Your task to perform on an android device: Open Drawing Pad for Everyone app, Type text "We Make"
Image 1: 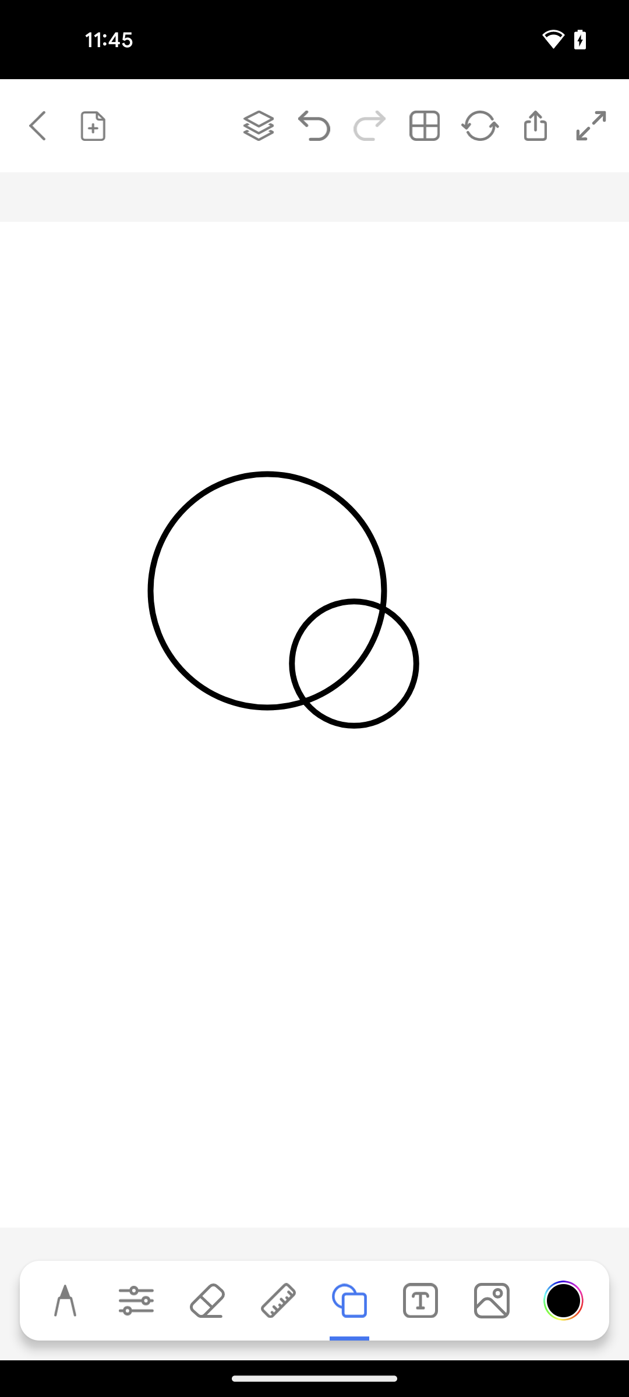
Click on the text icon at the bottom of the screen
Step 1: click (420, 1300)
Image 2: 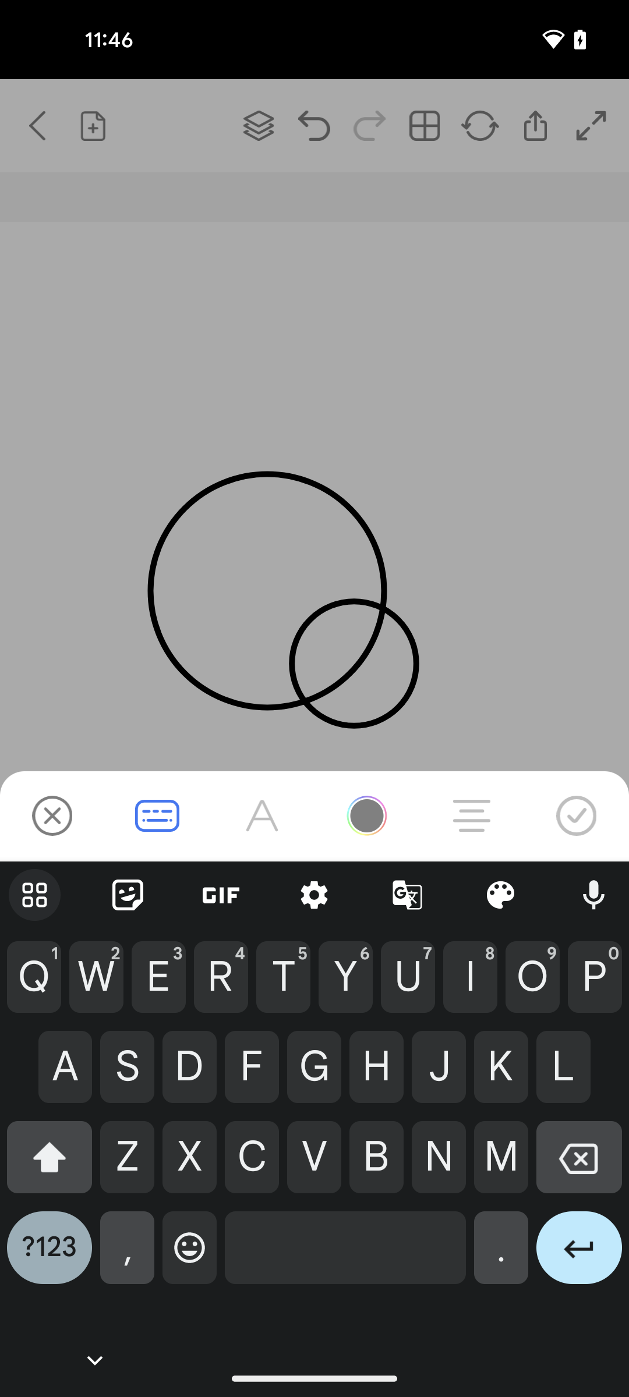
type We Make
Step 2: click (96, 976)
Image 3: 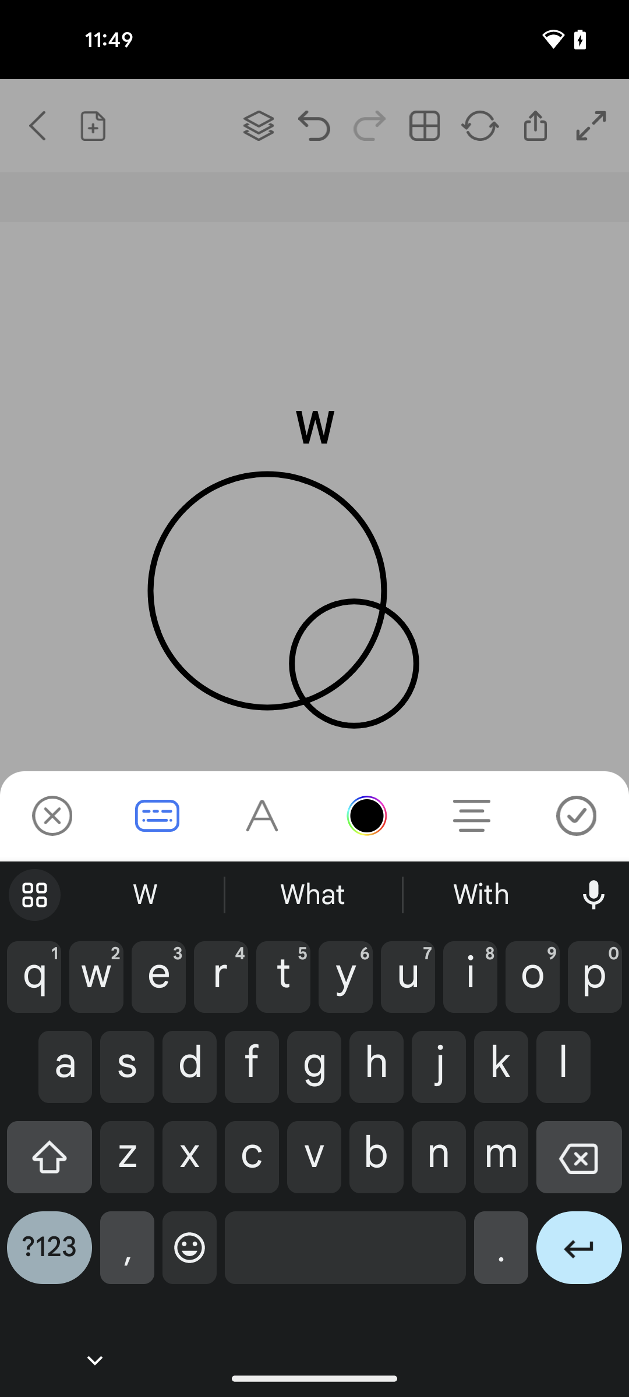
type We Make
Step 3: click (158, 976)
Image 4: 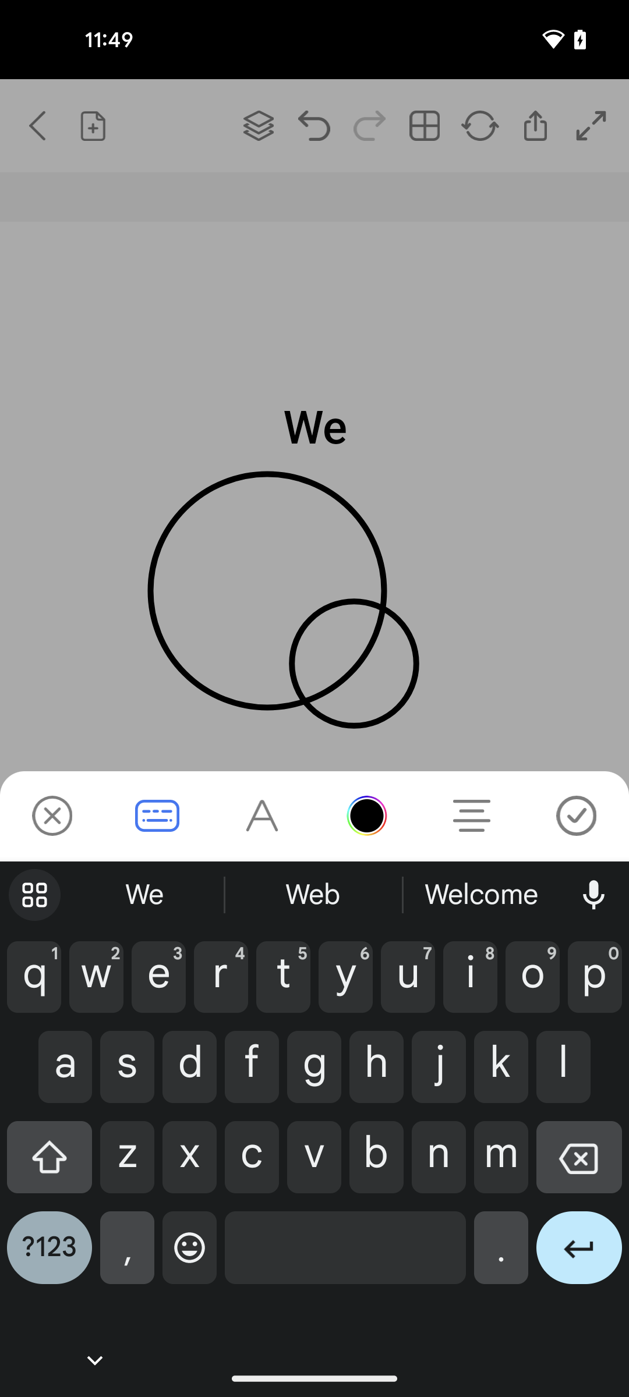
type We Make
Step 4: click (345, 1256)
Image 5: 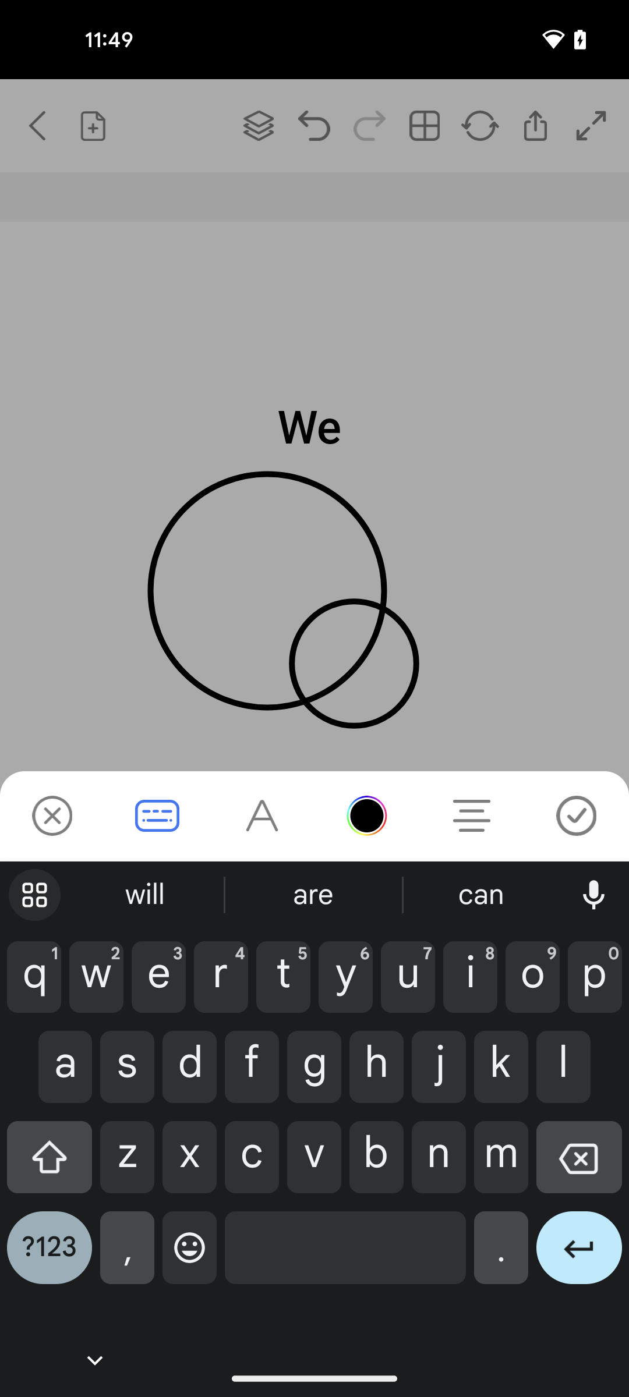
type We Make
Step 5: click (49, 1166)
Image 6: 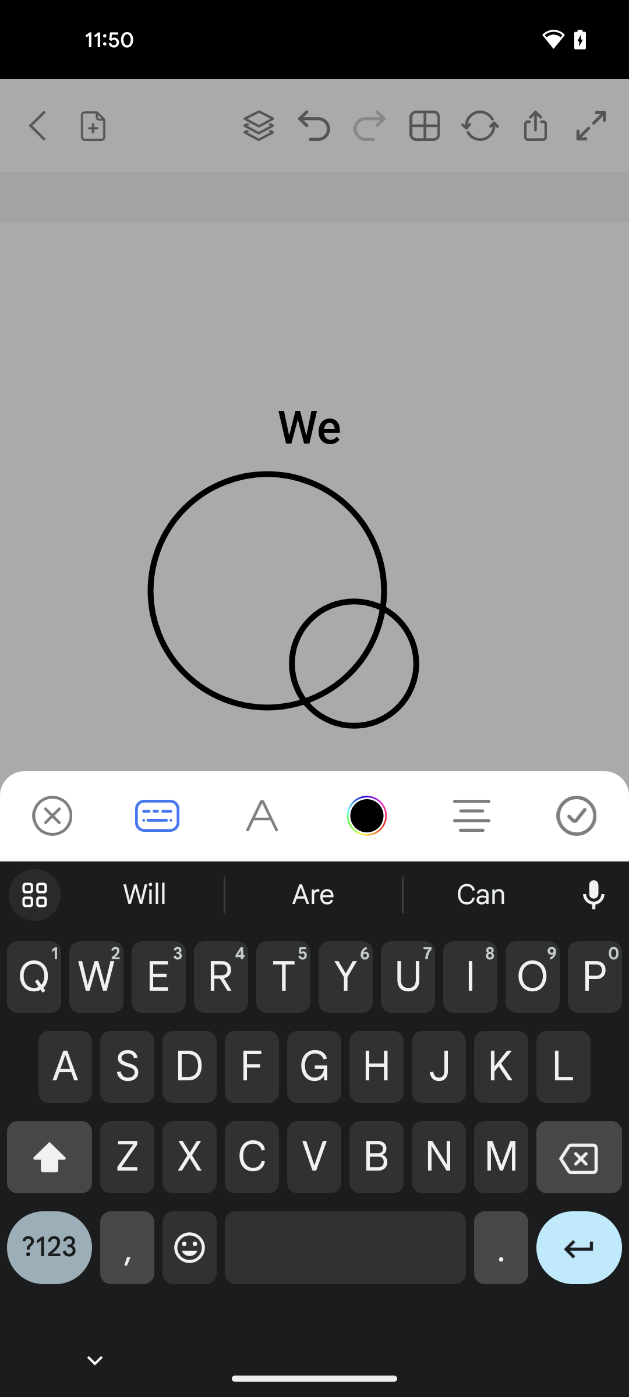
type We Make
Step 6: click (501, 1157)
Image 7: 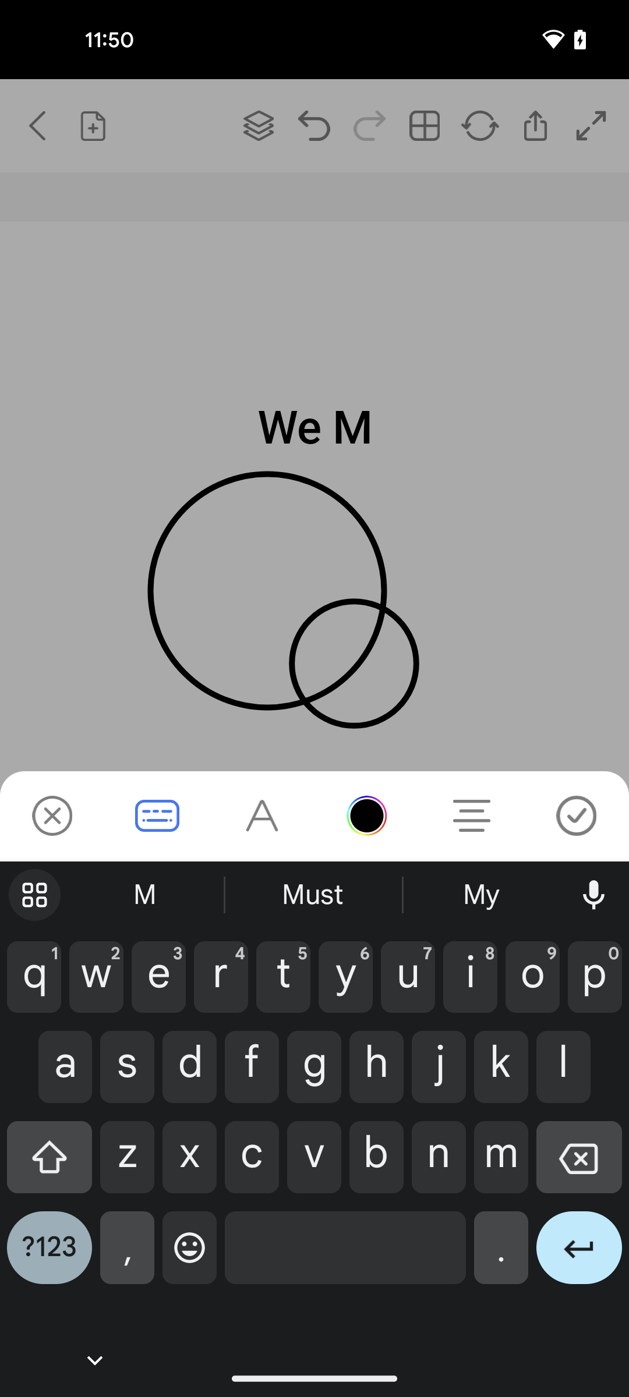
type We Make
Step 7: click (65, 1067)
Image 8: 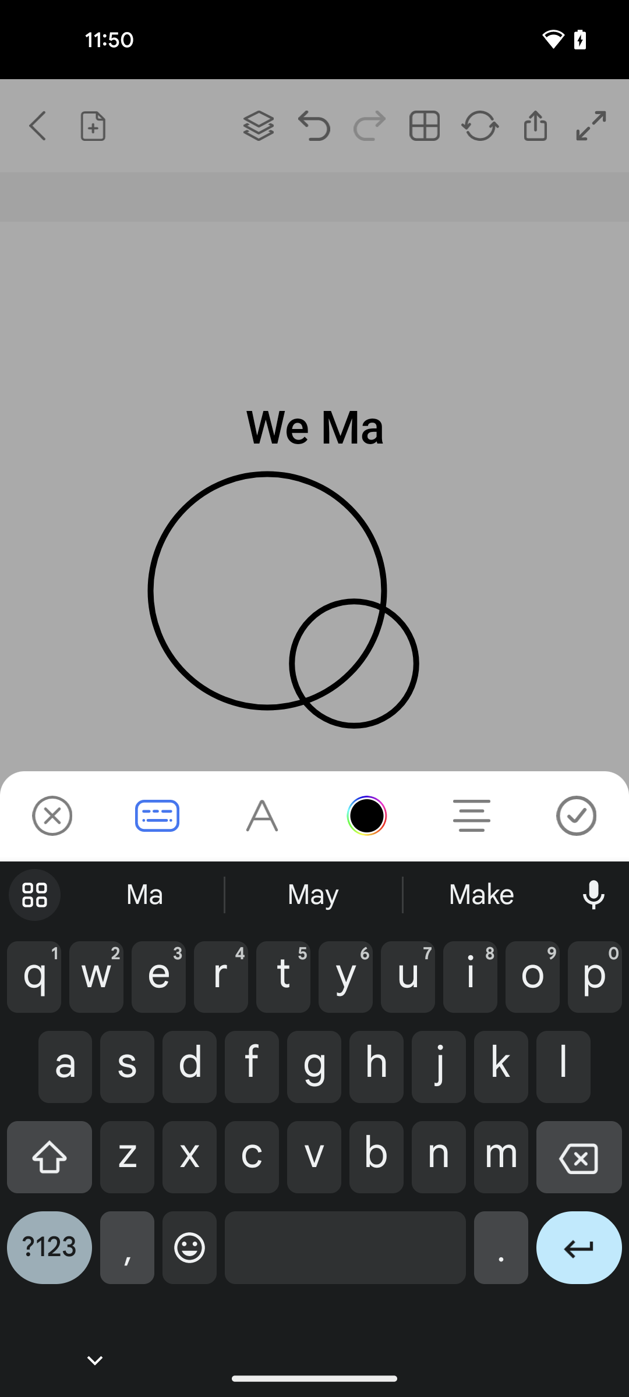
type We Make
Step 8: click (501, 1067)
Image 9: 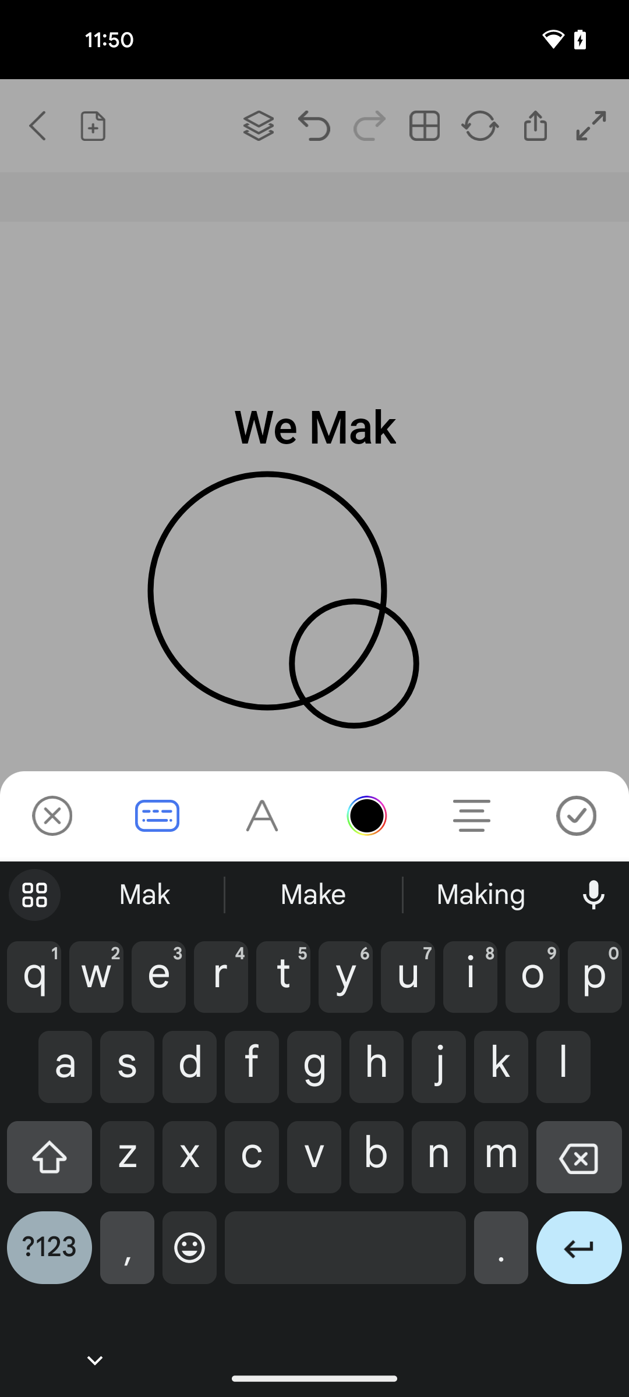
type We Make
Step 9: click (158, 976)
Image 10: 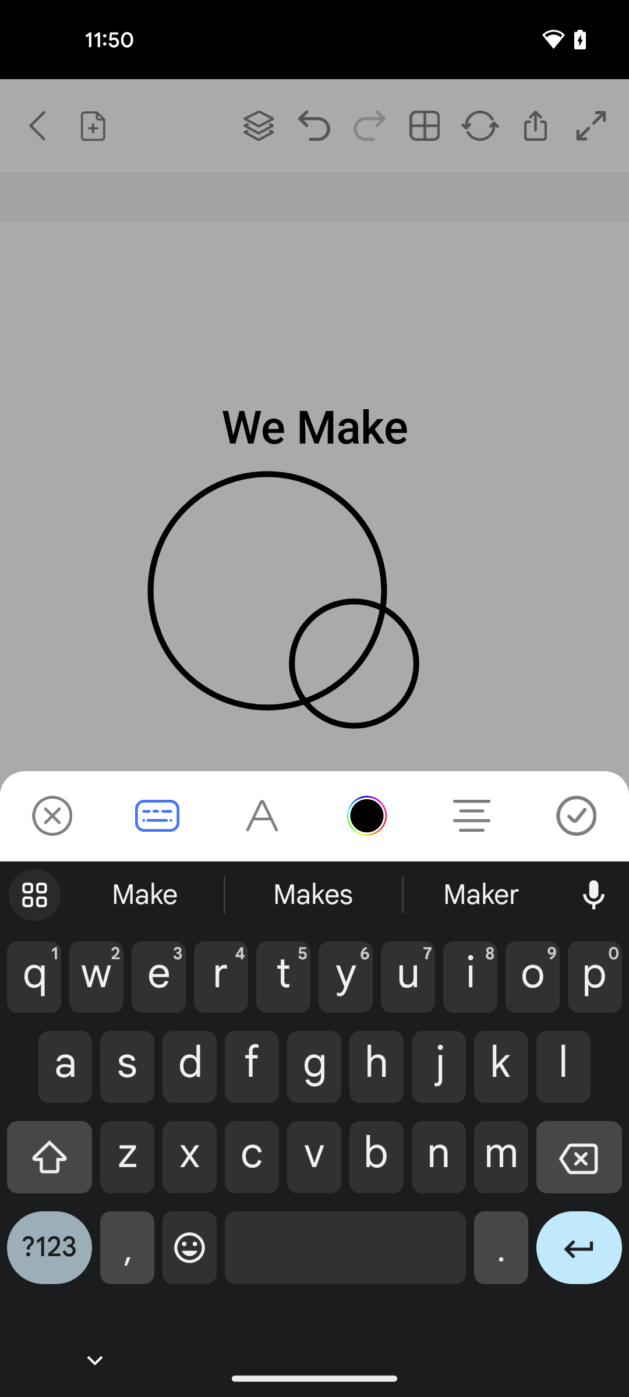
Click on the Check icon 
Step 10: click (577, 815)